Your task to perform on an android device: I want to view the Bananas and view the product to check the price delivery ability.
Image 0: 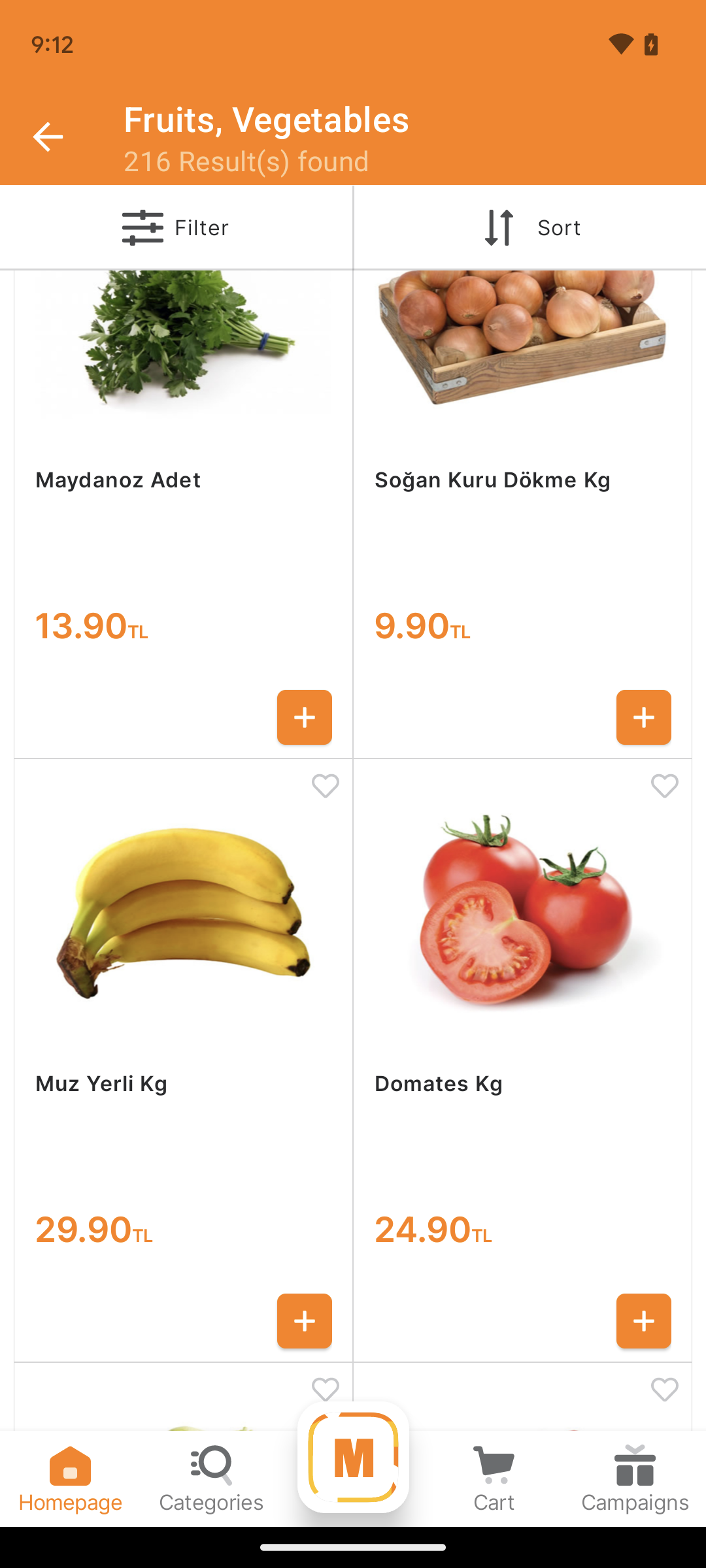
Click on the Bananas 
Step 0: click (183, 913)
Image 1: 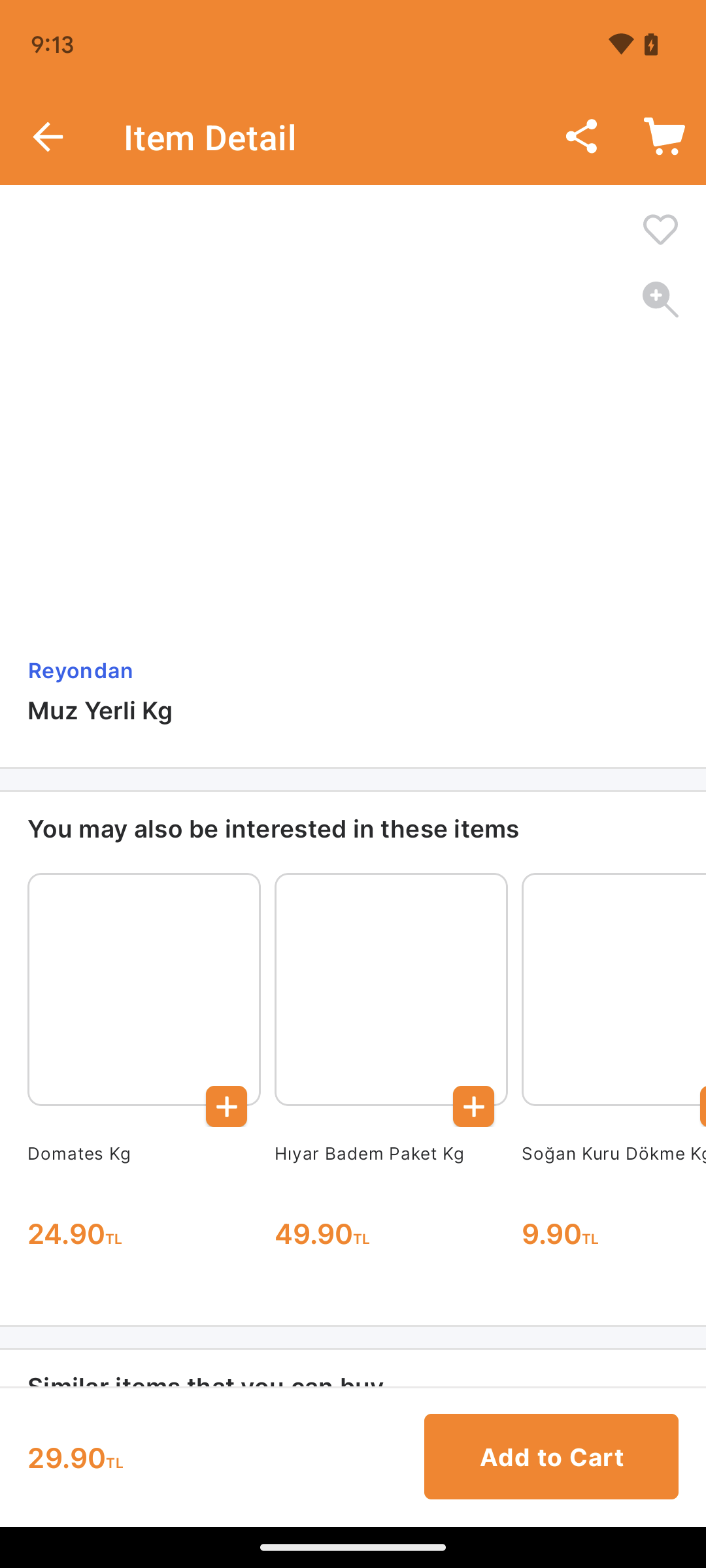
Click on the Bananas 
Step 1: wait